Your task to perform on an android device: In the YouTube Music app, open Chill Moods and open the Uncut Bollywood playlist. 
Image 0: 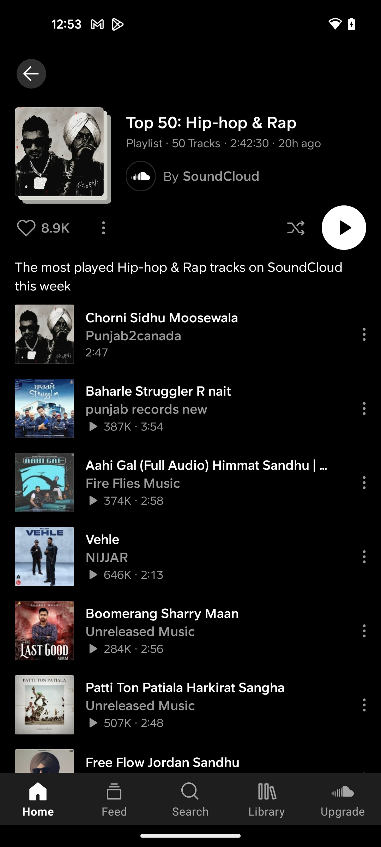
Open the YouTube Music app
Step 0: open app "YouTube Music"
Image 1: 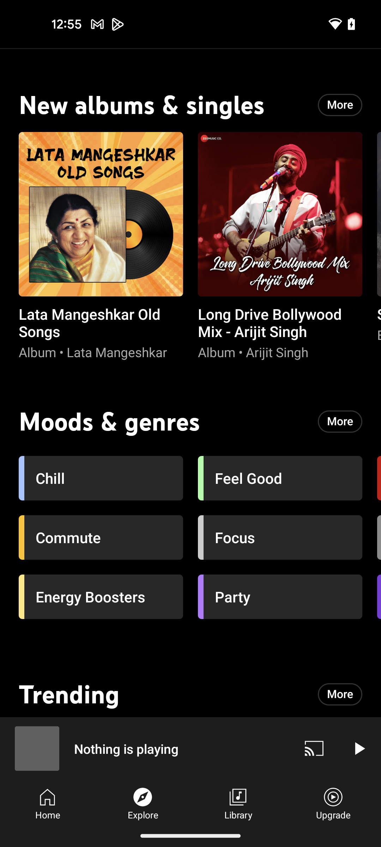
Select Chill Moods
Step 1: click (101, 478)
Image 2: 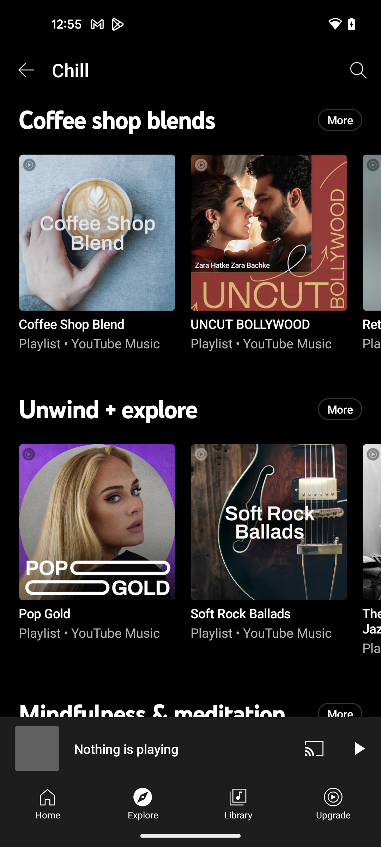
Open the Uncut Bollywood playlist
Step 2: click (269, 233)